Your task to perform on an android device: Open the Puma app and view all sandals style men's shoes in 6 sizes.
Image 0: 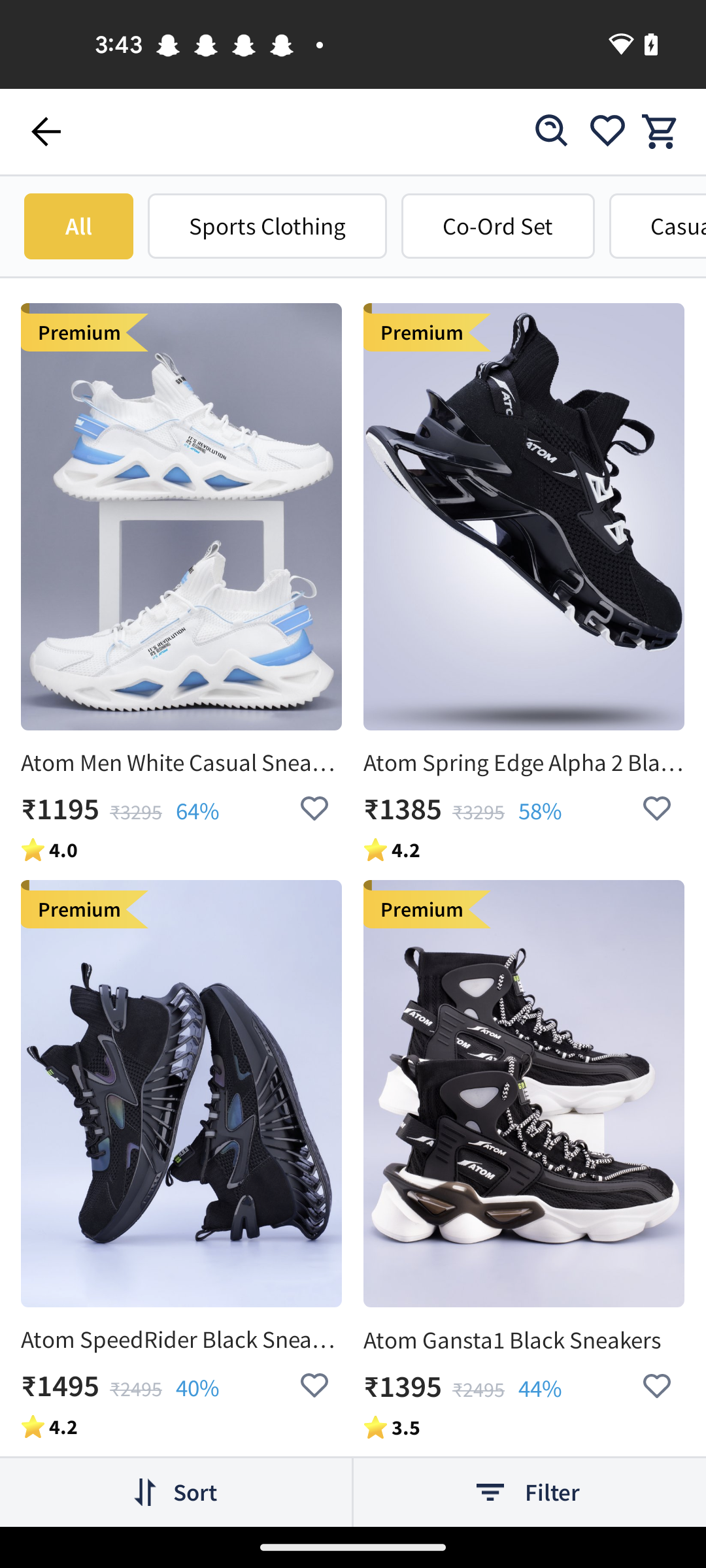
open puma app
Step 0: open app "PUMA"
Image 1: 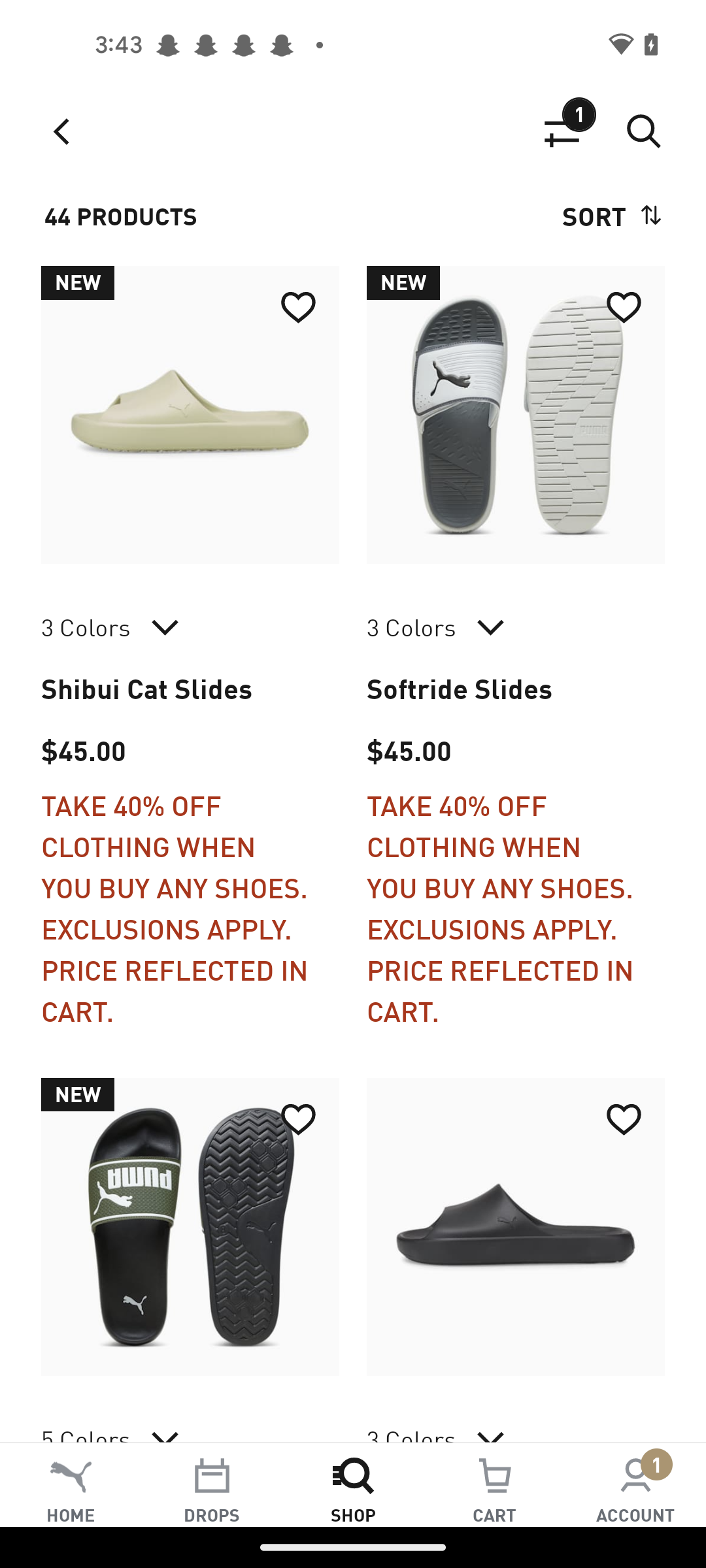
Click on the Filter icon
Step 1: click (562, 131)
Image 2: 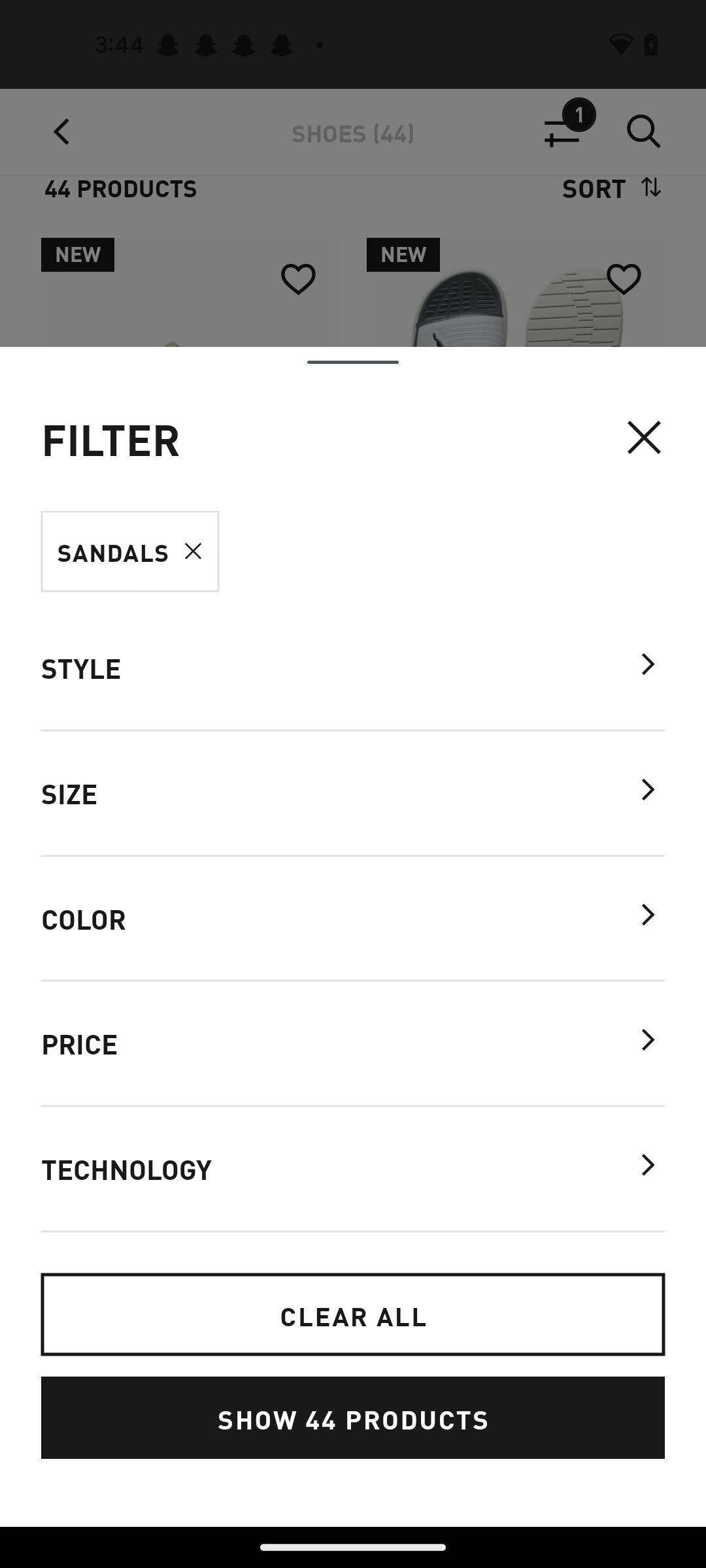
Click on the Size option 
Step 2: click (352, 793)
Image 3: 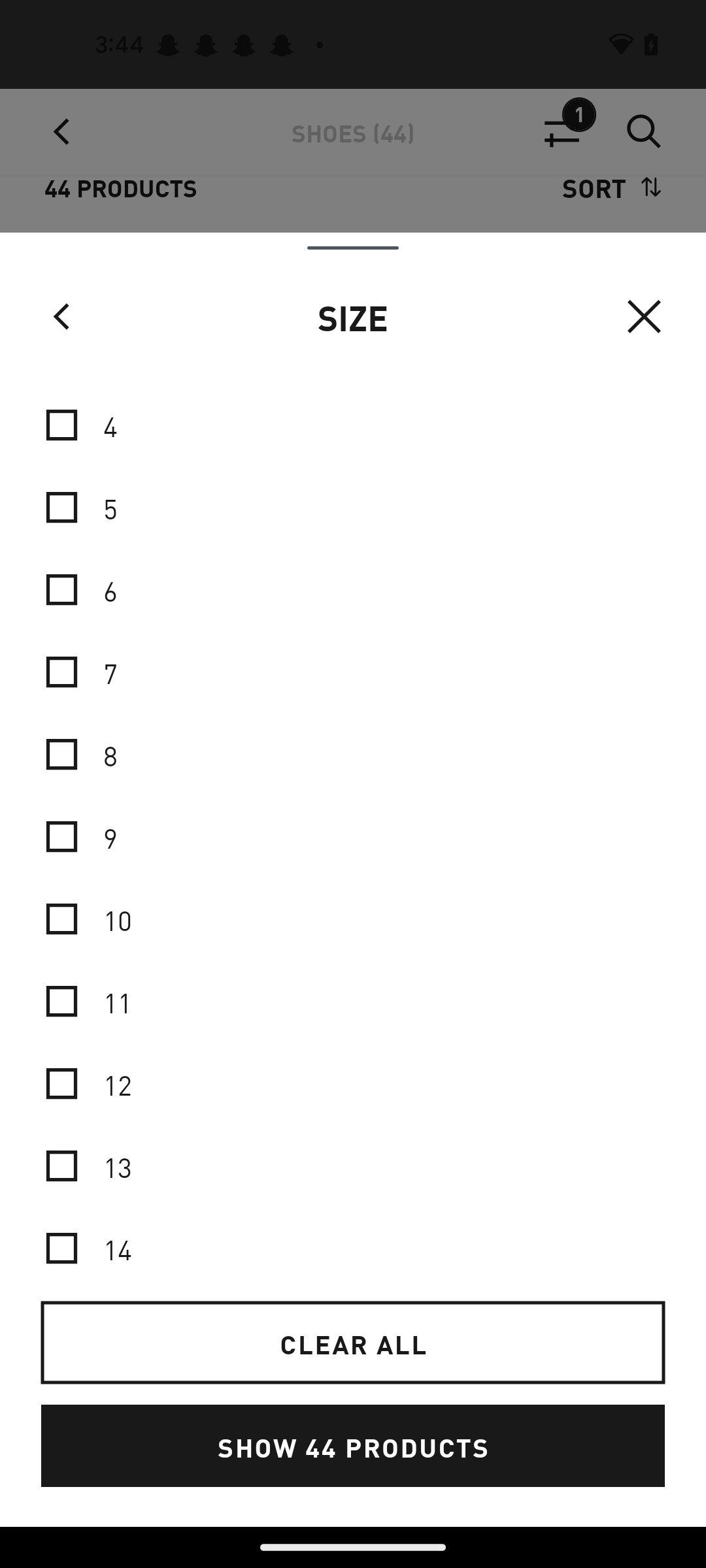
Select the size 6  
Step 3: click (353, 808)
Image 4: 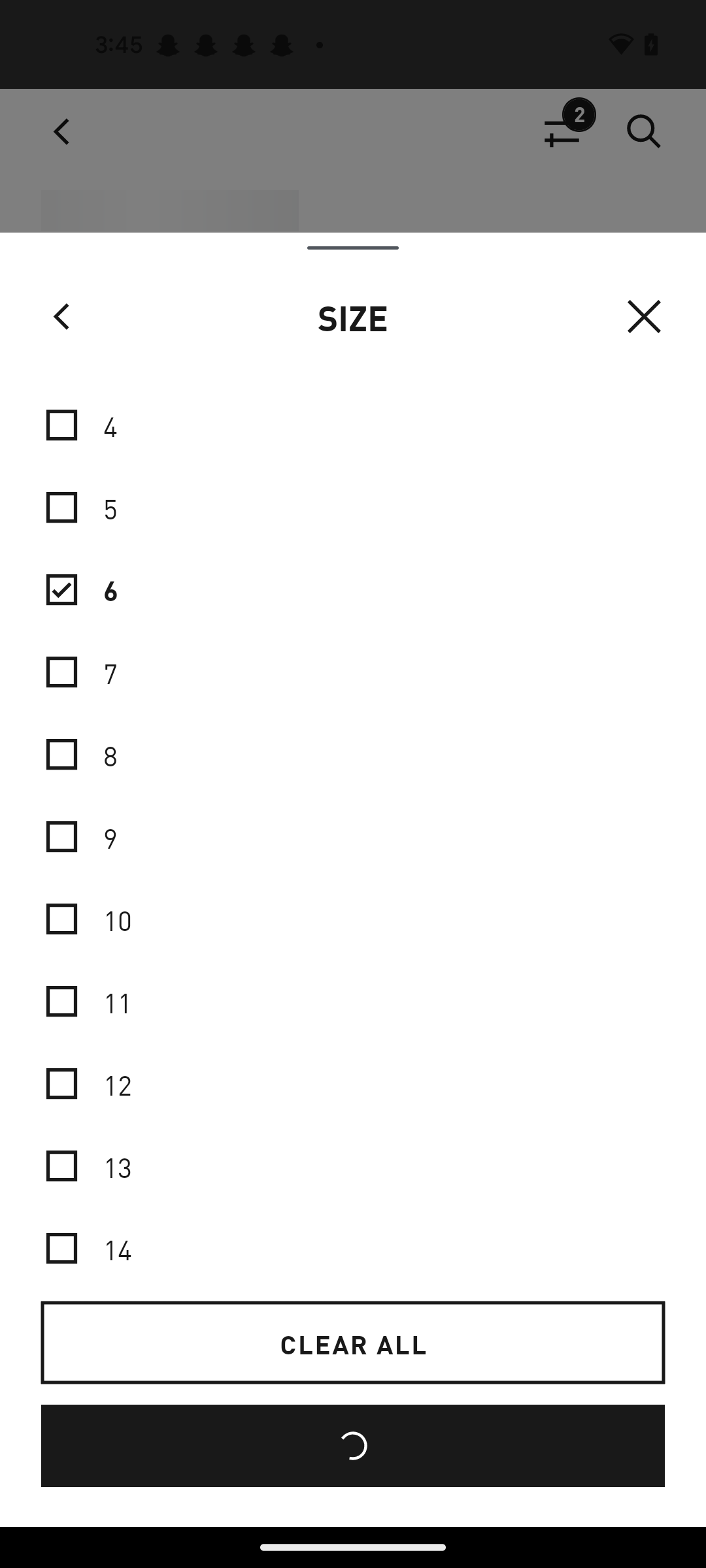
Select the size 6  
Step 4: wait
Image 5: 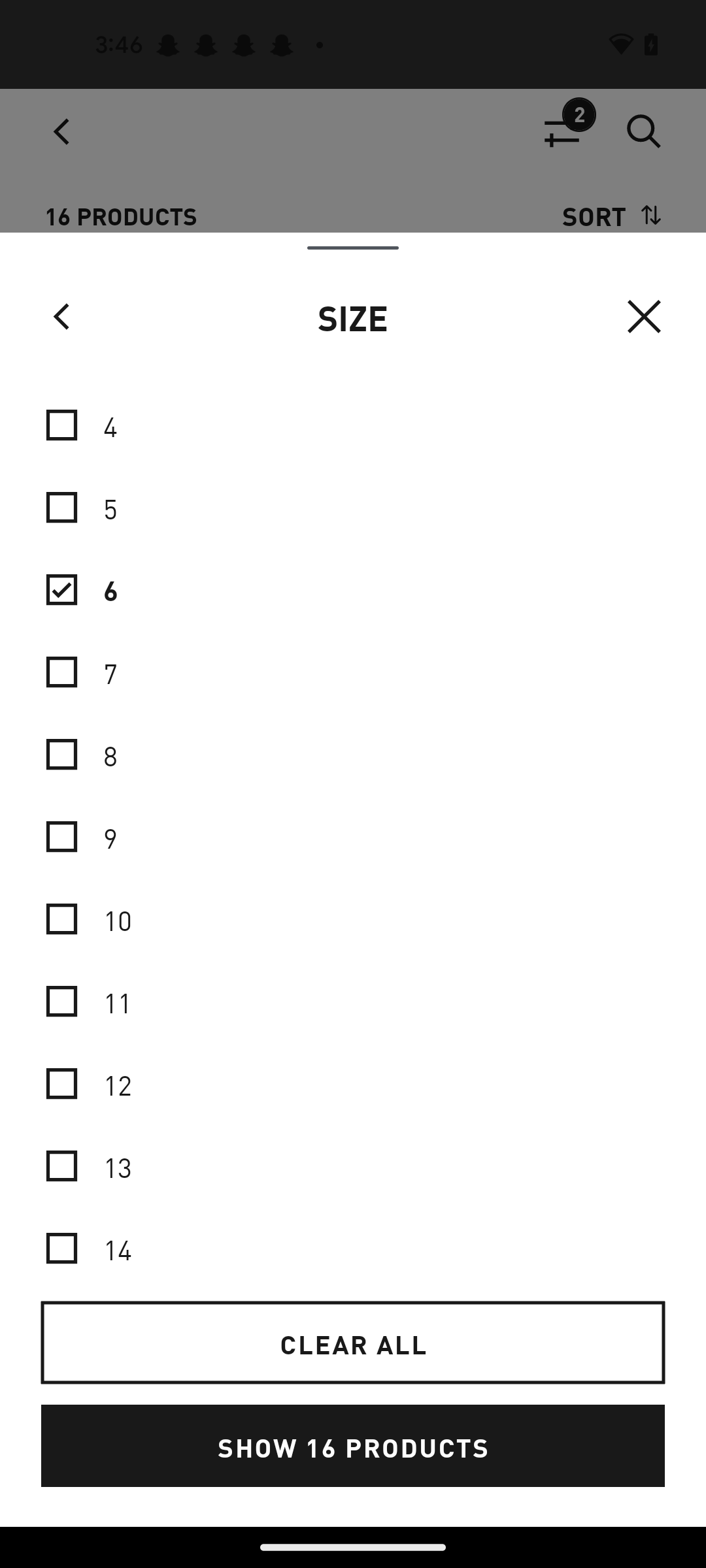
Click on the Show 16 products 
Step 5: click (353, 1446)
Image 6: 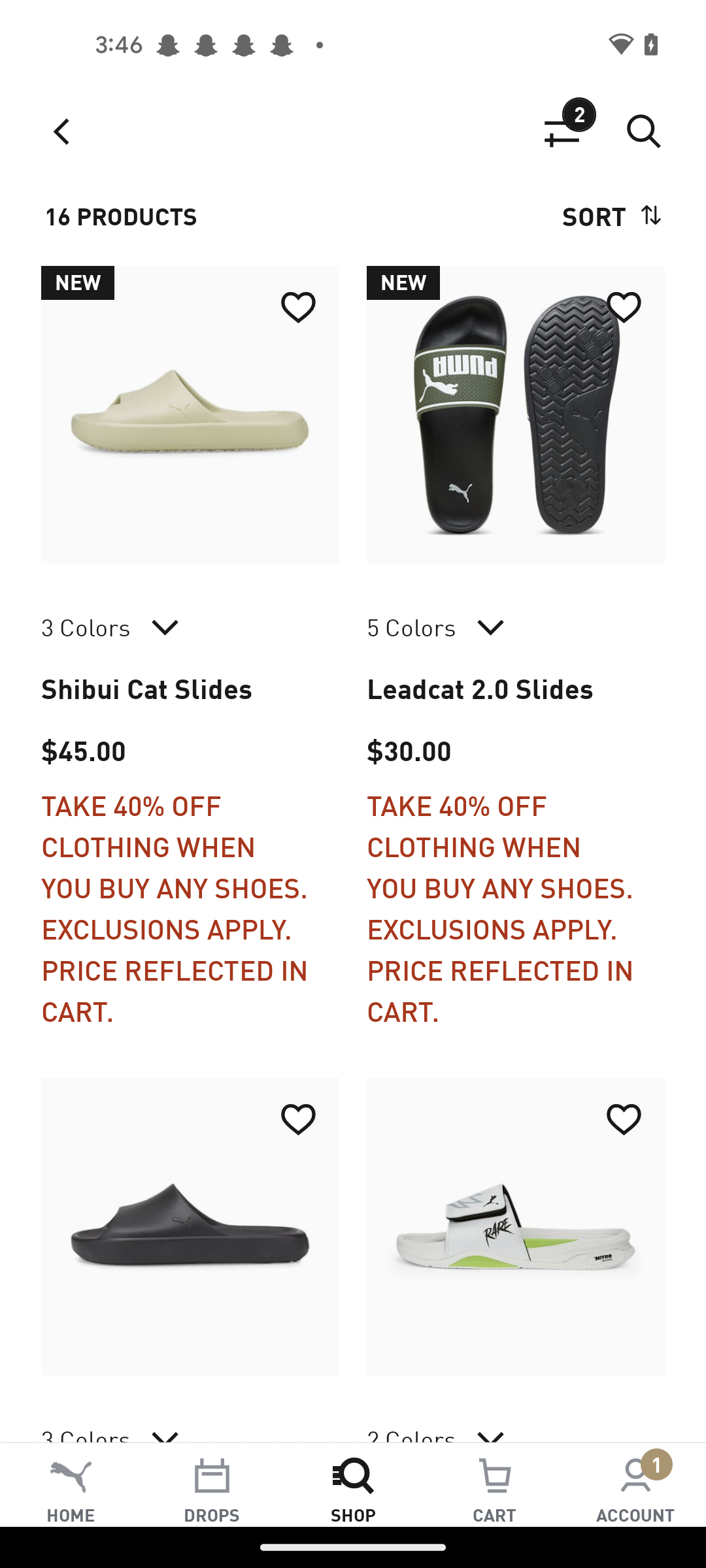
Click on the Show 16 products 
Step 6: wait